Your task to perform on an android device: To my upcoming events folder, I wish to transfer my important Venice tour file.
Image 0: 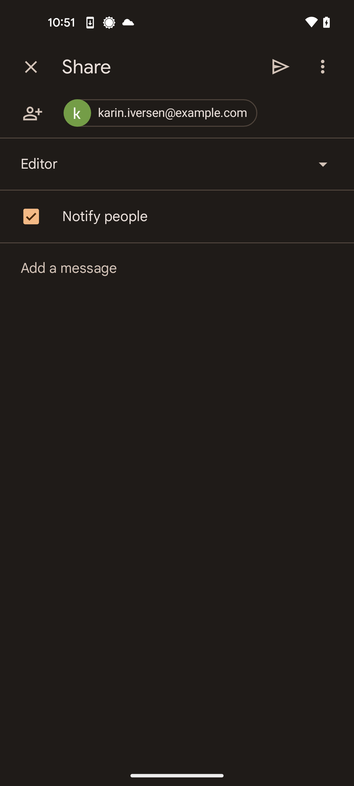
Tap on the cross icon at the top left corner of the screen
Step 0: click (31, 67)
Image 1: 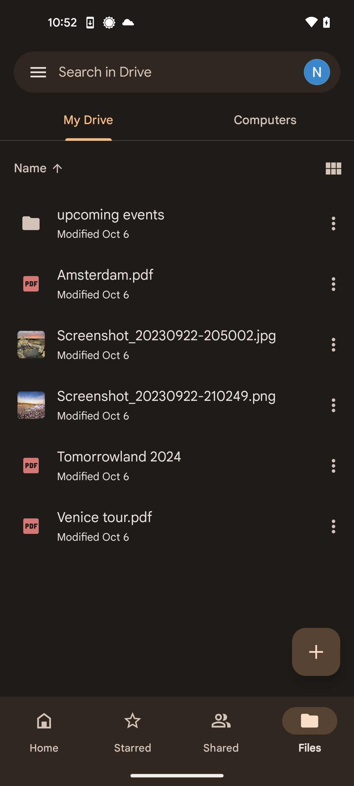
Tap on the three dots icon of Venice tour file
Step 1: click (333, 526)
Image 3: 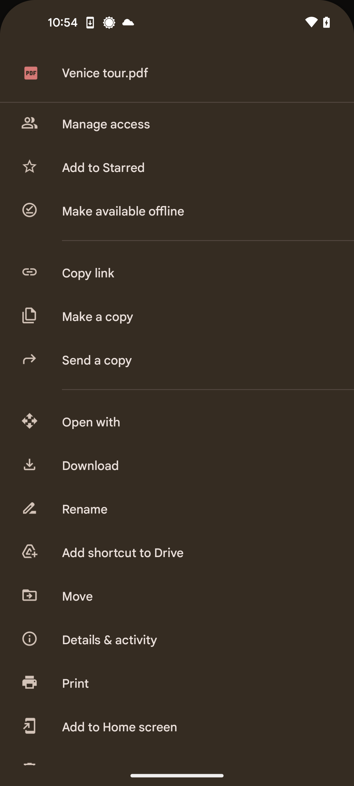
Tap on the move option
Step 3: click (197, 596)
Image 4: 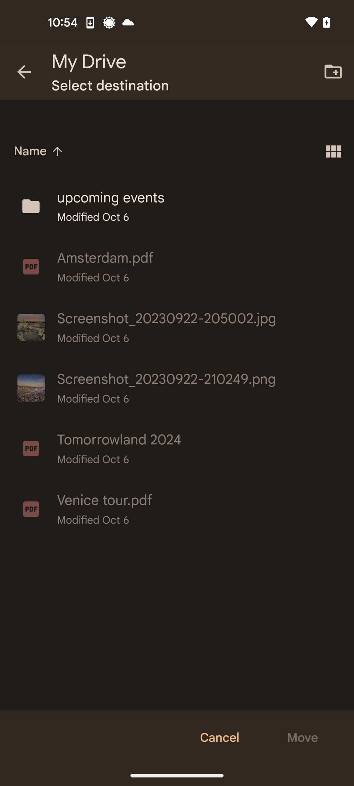
Select the upcoming events folder
Step 4: click (185, 197)
Image 5: 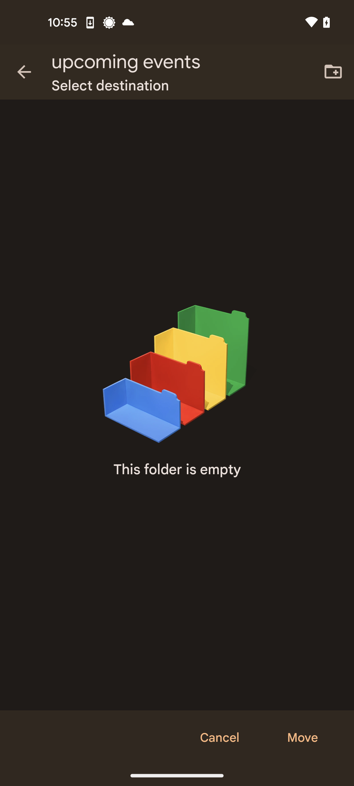
Tap on the move option at the bottom right corner of the screen
Step 5: click (302, 738)